Your task to perform on an android device: Jane is coming to my place tonight, and she is asking me to share the weather forecast for Ystradgynlais, United Kingdom at janedbwpersonaltest@gmail.com in the Weather & Radar app.
Image 0: 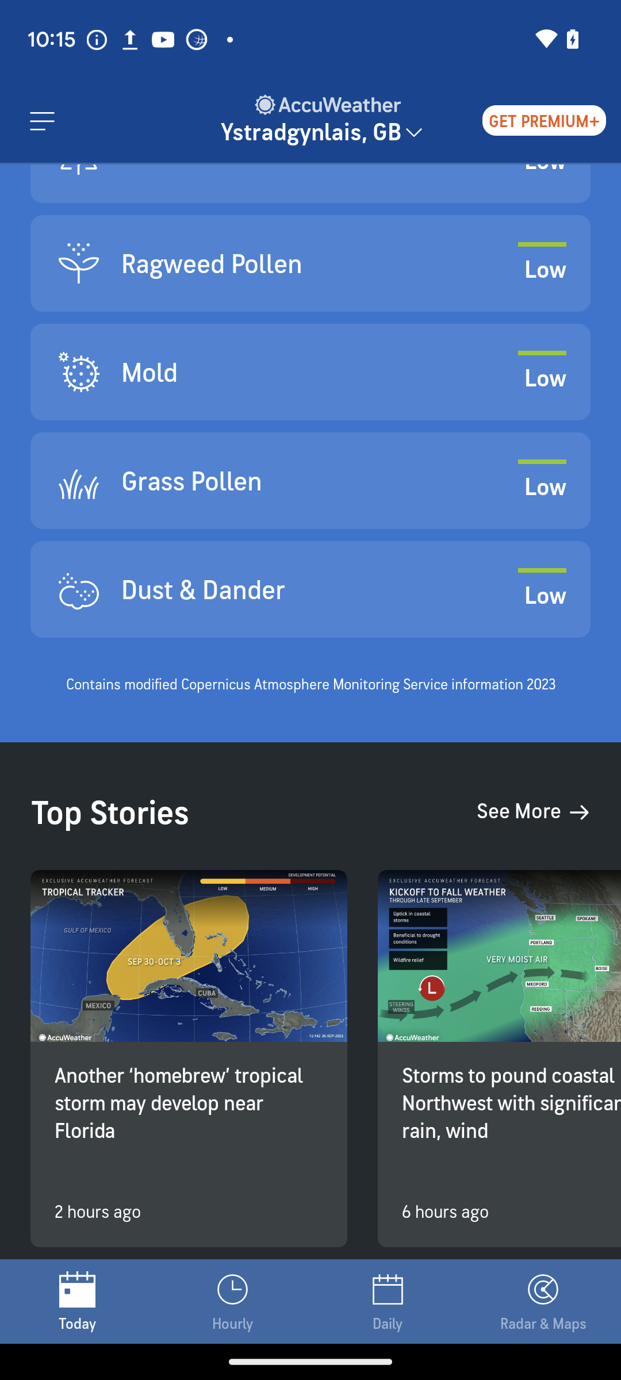
Open the Weather&Radar app
Step 0: open app "Weather&Radar"
Image 1: 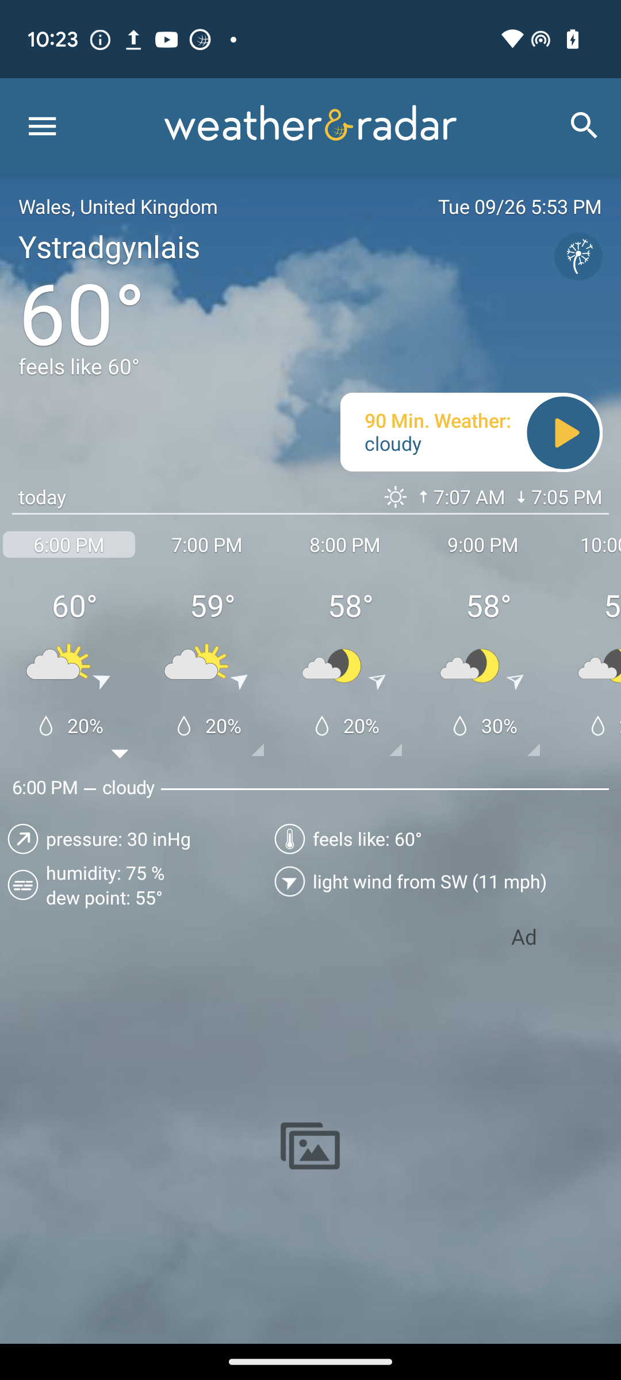
Swipe up for share icon
Step 1: scroll down
Image 2: 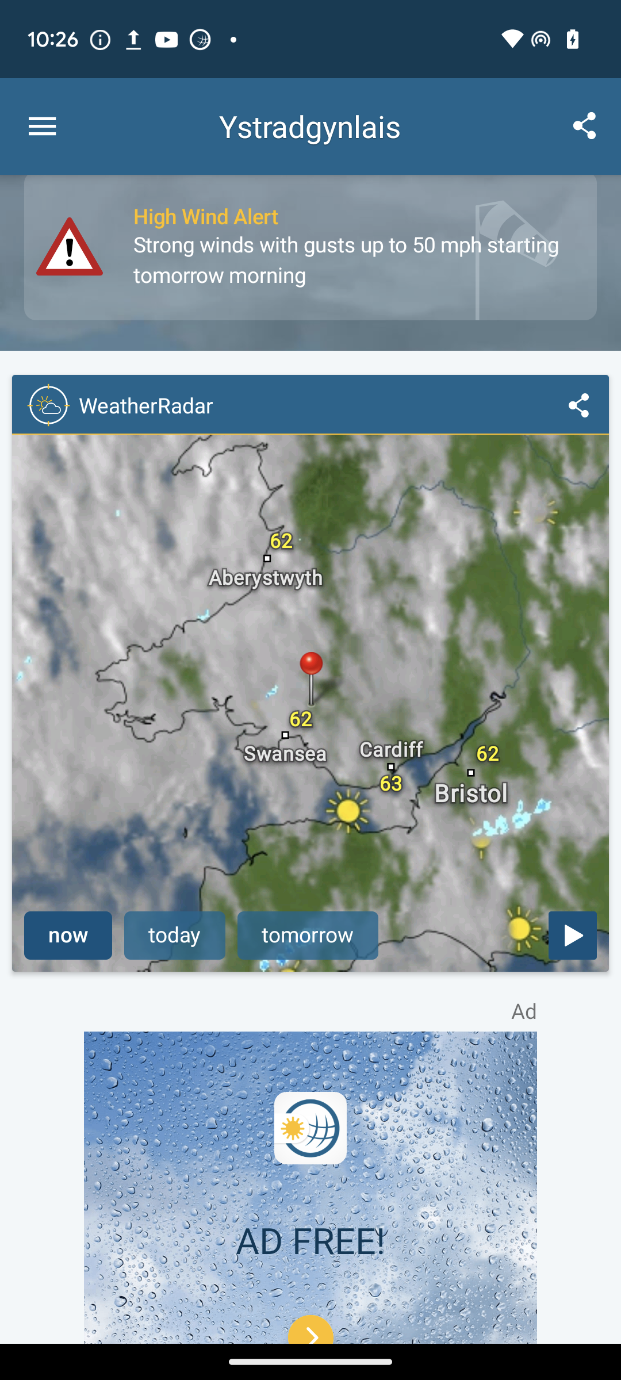
Click on the share icon
Step 2: click (577, 405)
Image 3: 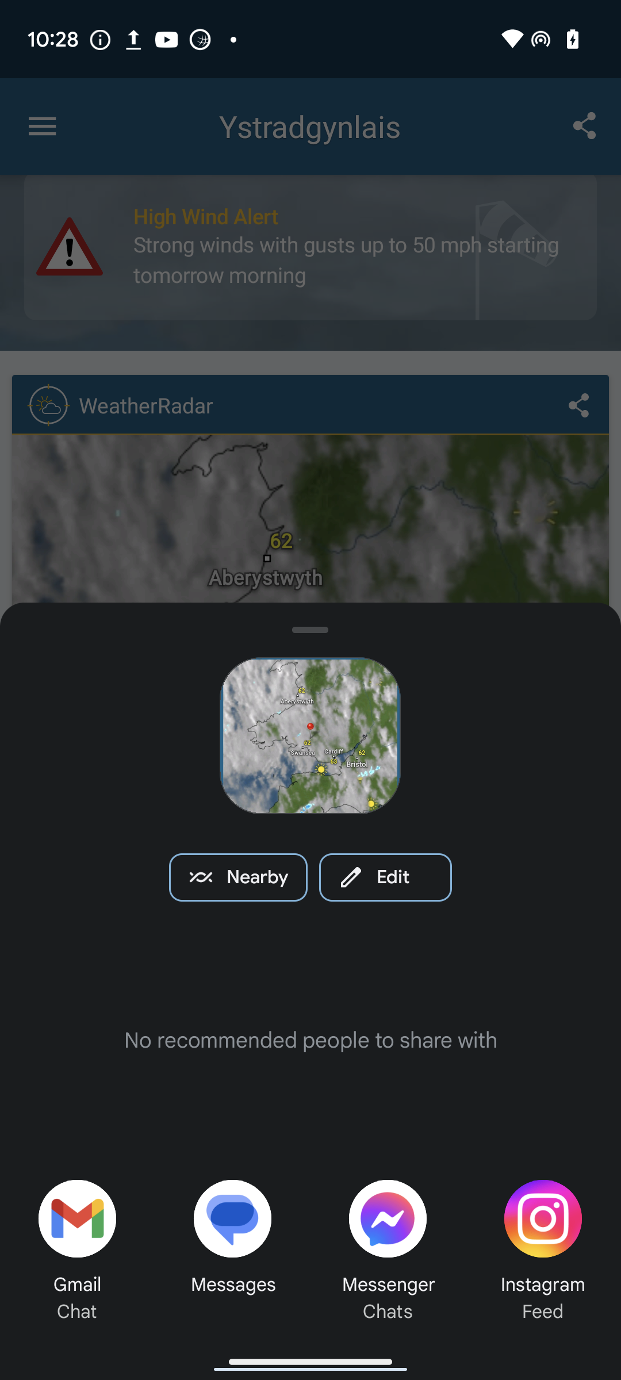
Click on the gmail chat option
Step 3: click (78, 1241)
Image 4: 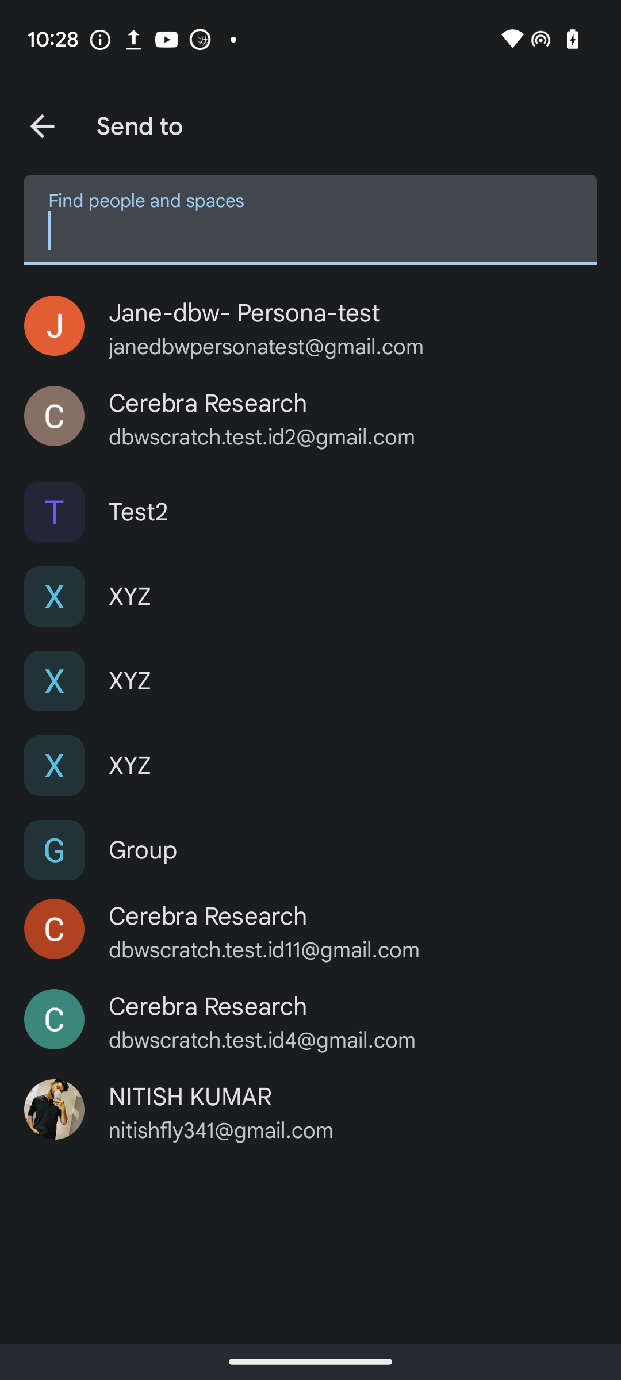
Type janedbwpersonaltest@gmail.com as the recepient id 
Step 4: type "janedbwpersonaltest@gmail.com"
Image 5: 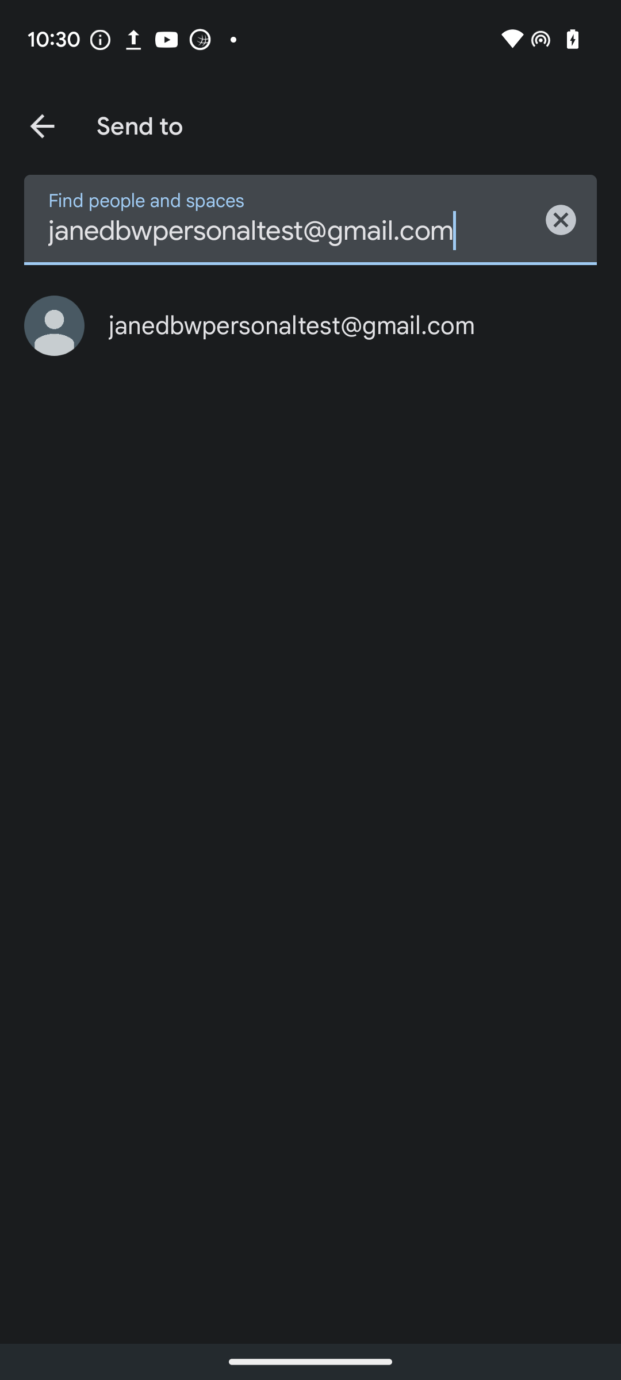
Click on the suggested email id
Step 5: click (365, 325)
Image 6: 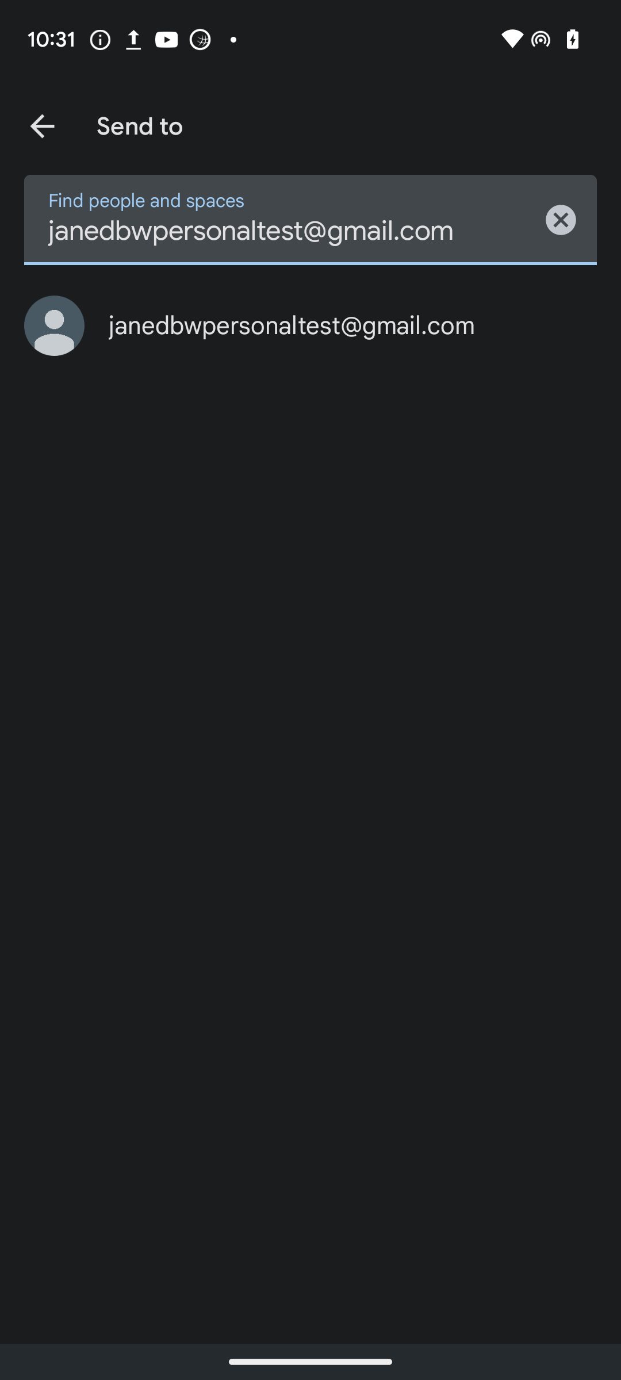
Click on the suggested email id
Step 6: wait
Image 7: 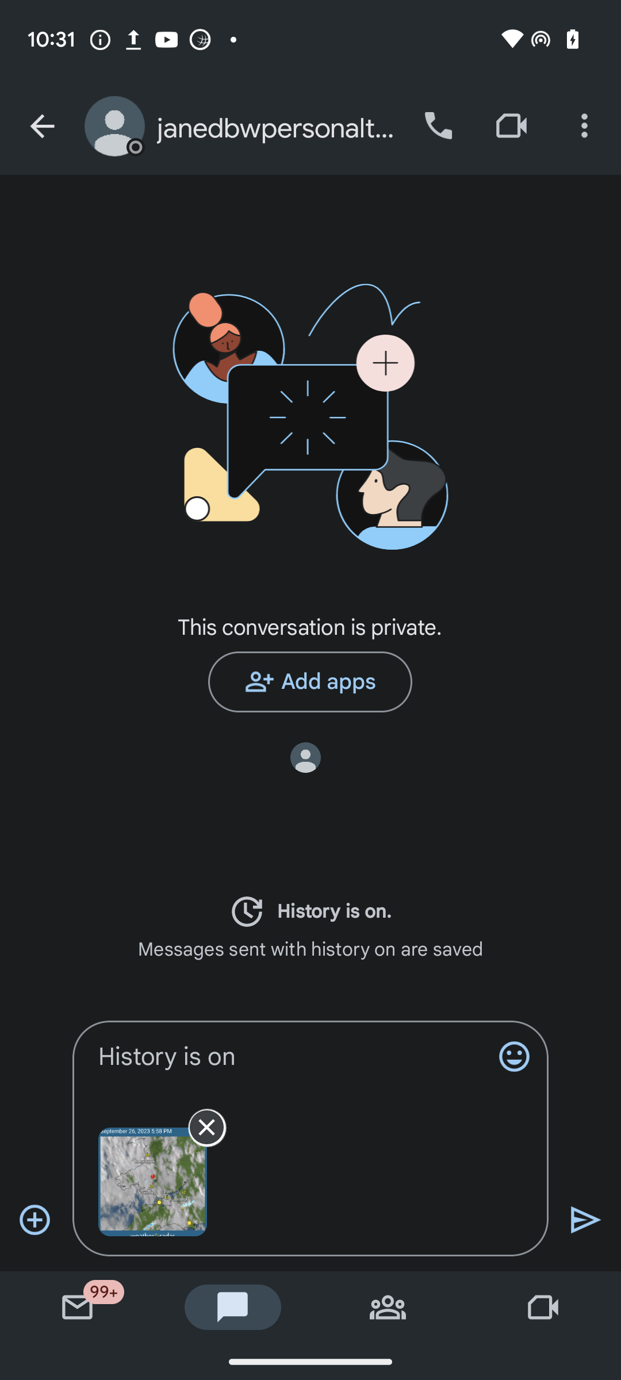
Click on the send icon
Step 7: click (586, 1220)